Your task to perform on an android device: Open the ClevCalc app and convert 10 kilometers to meters
Image 0: 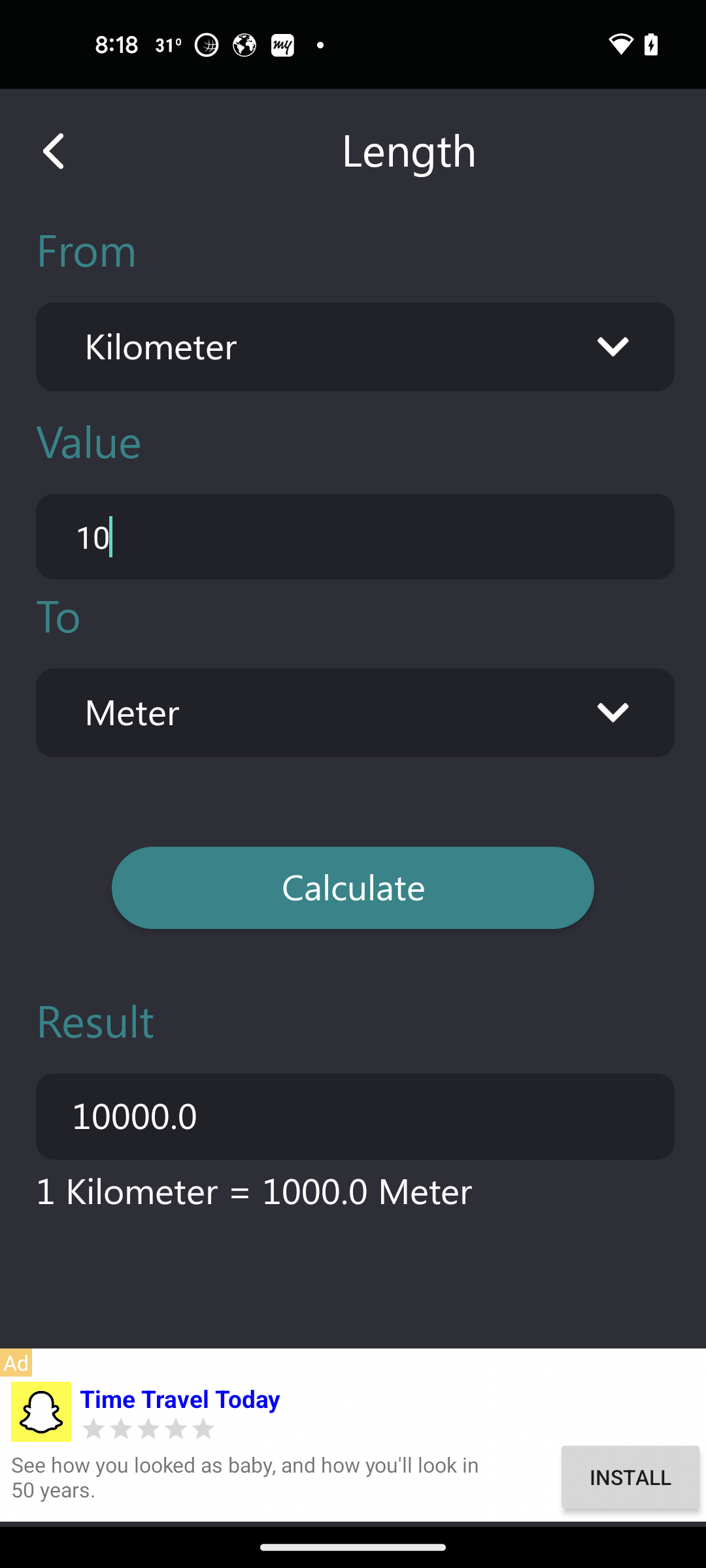
Open the ClevCalc app
Step 0: open app "ClevCalc"
Image 1: 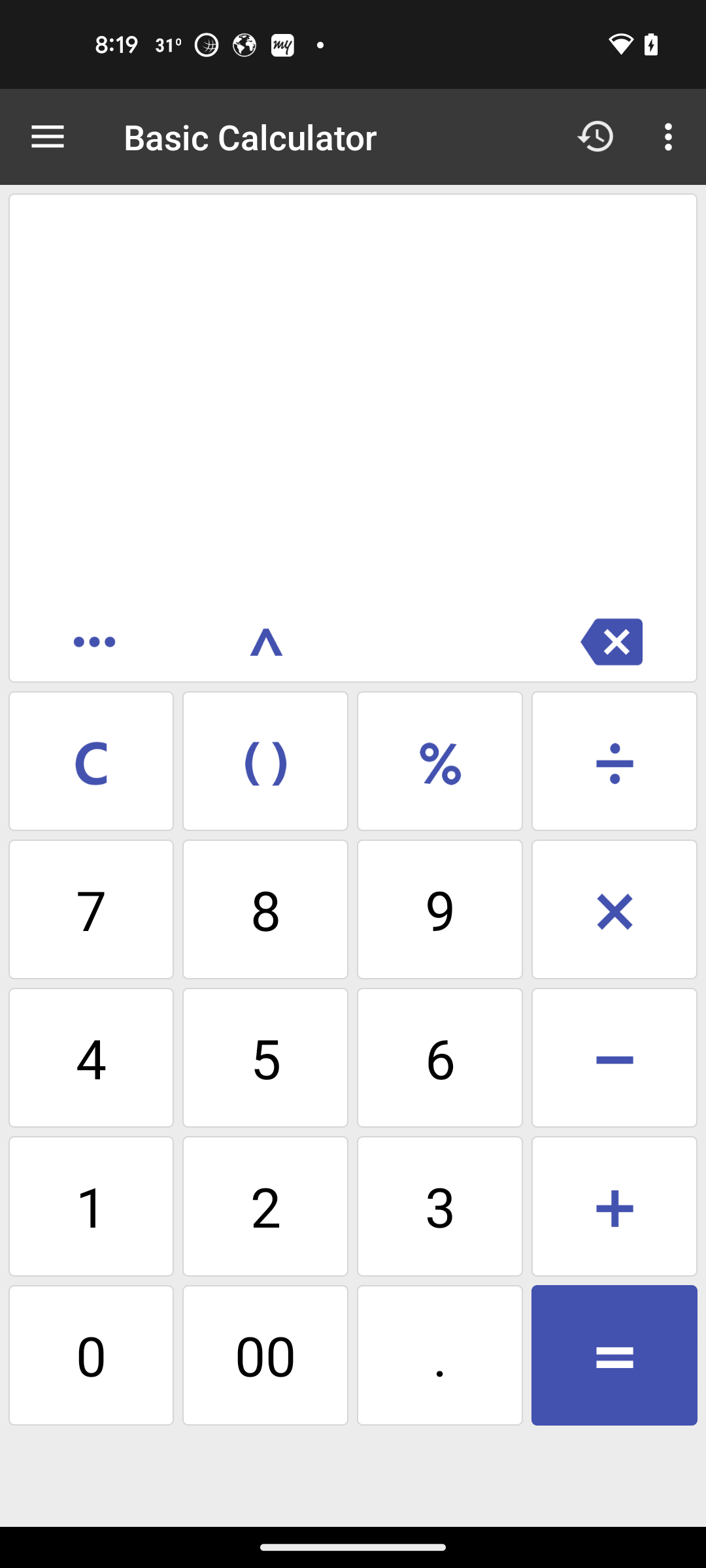
click on menu icon
Step 1: click (48, 137)
Image 2: 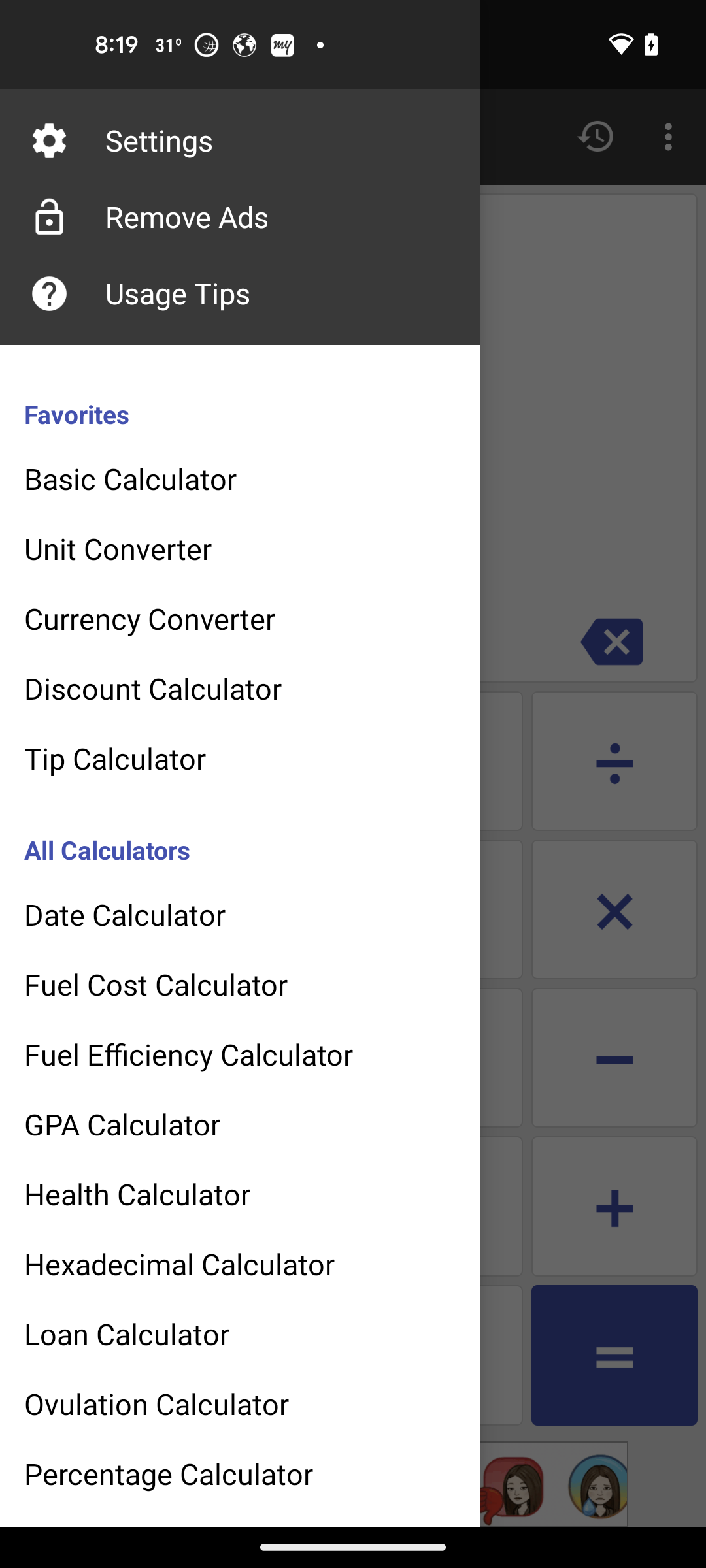
click on unit converter
Step 2: click (226, 548)
Image 3: 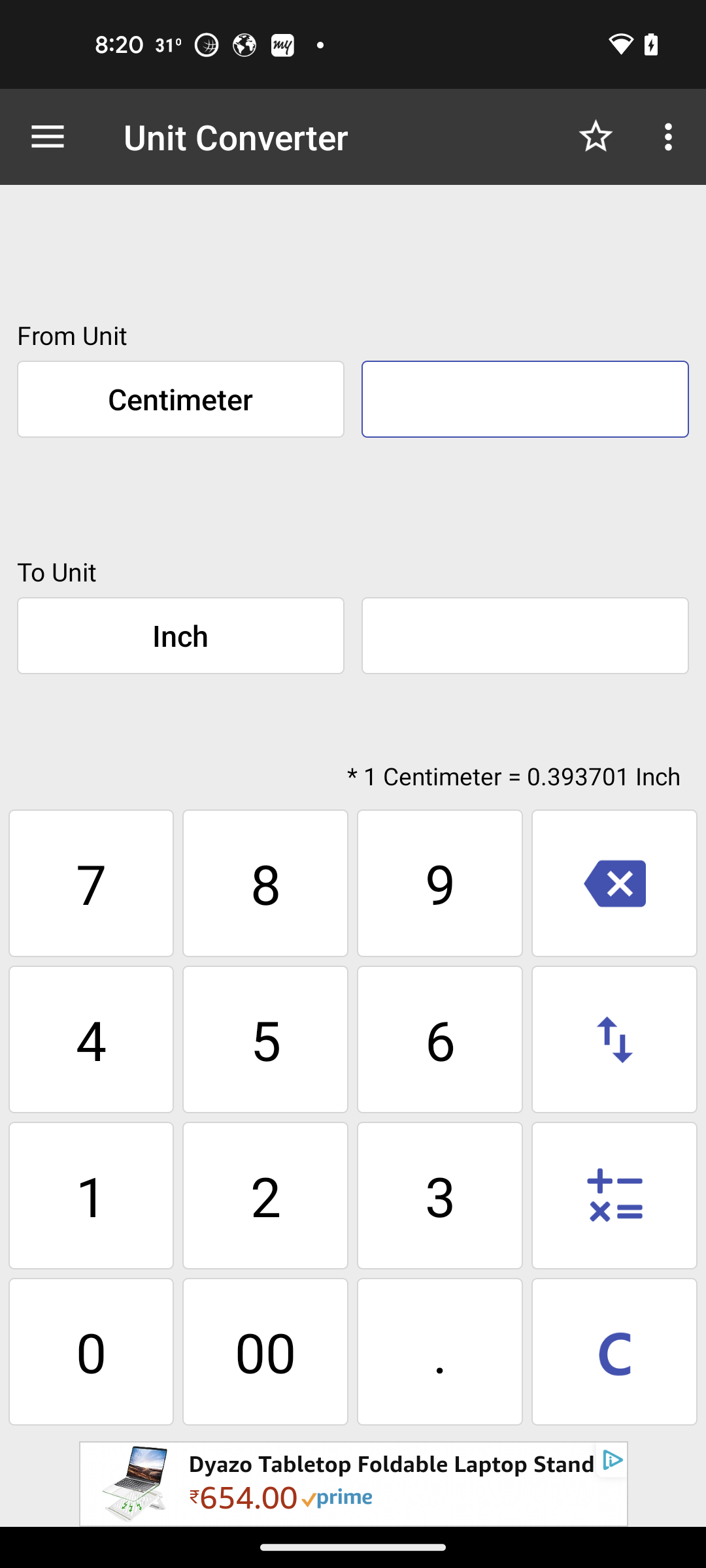
click on centimeter
Step 3: click (180, 399)
Image 4: 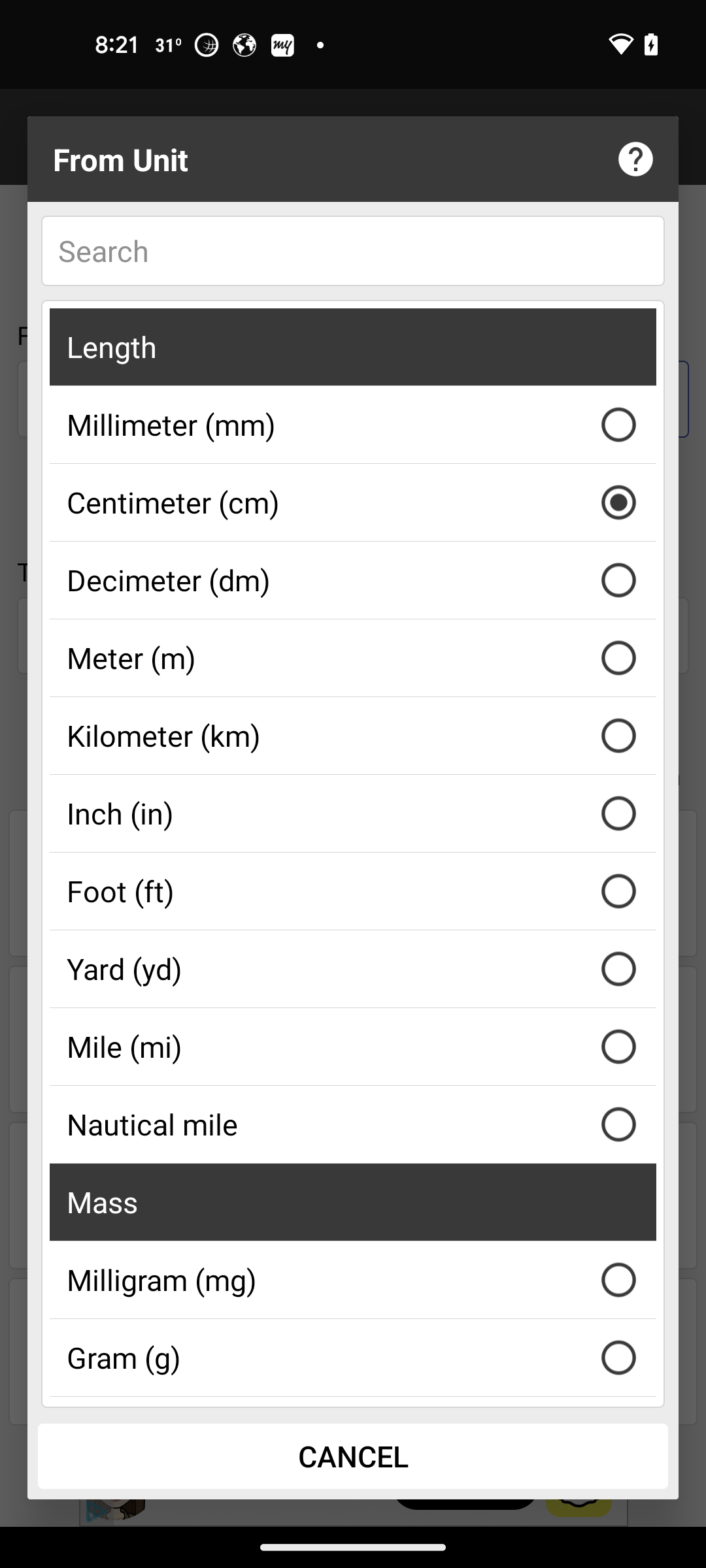
select kilometer
Step 4: click (618, 735)
Image 5: 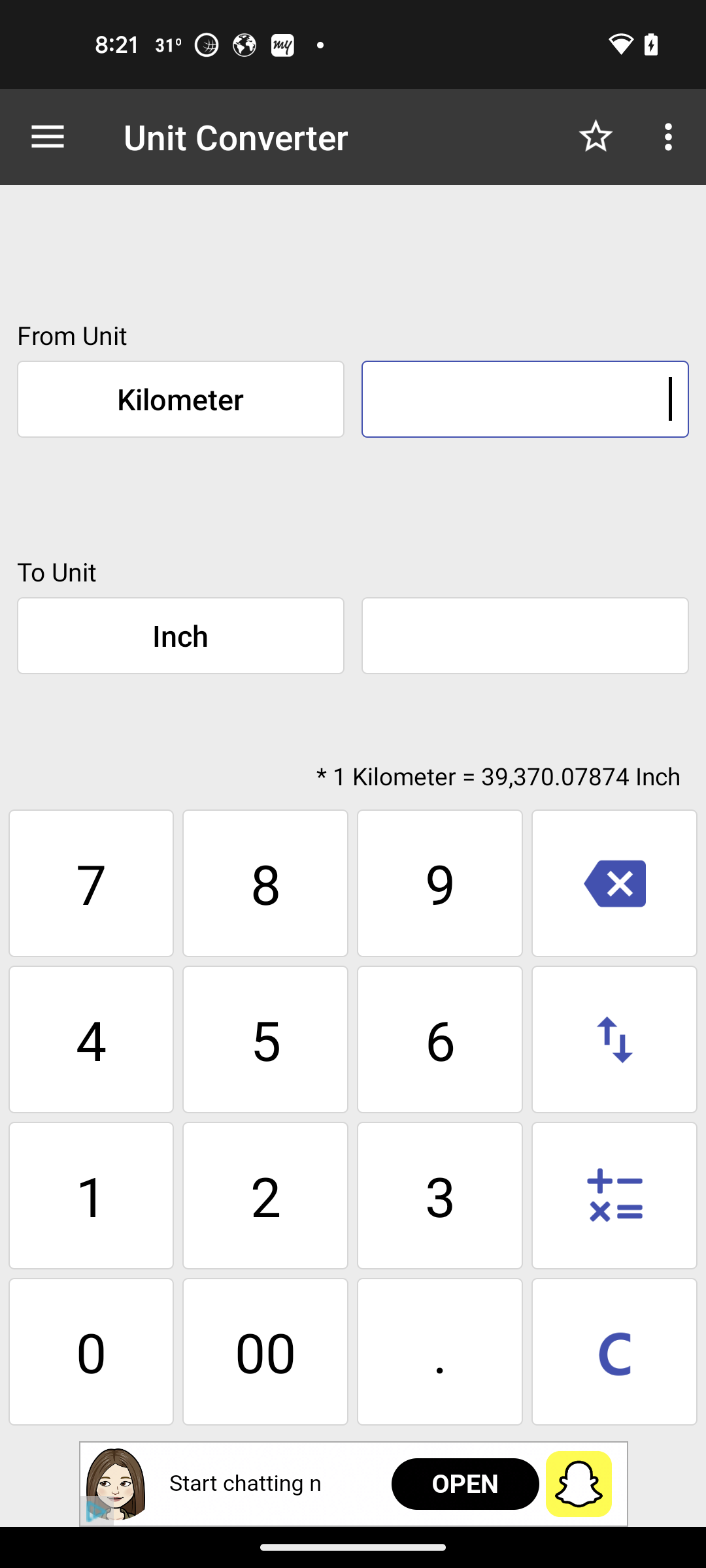
click on Inch
Step 5: click (180, 636)
Image 6: 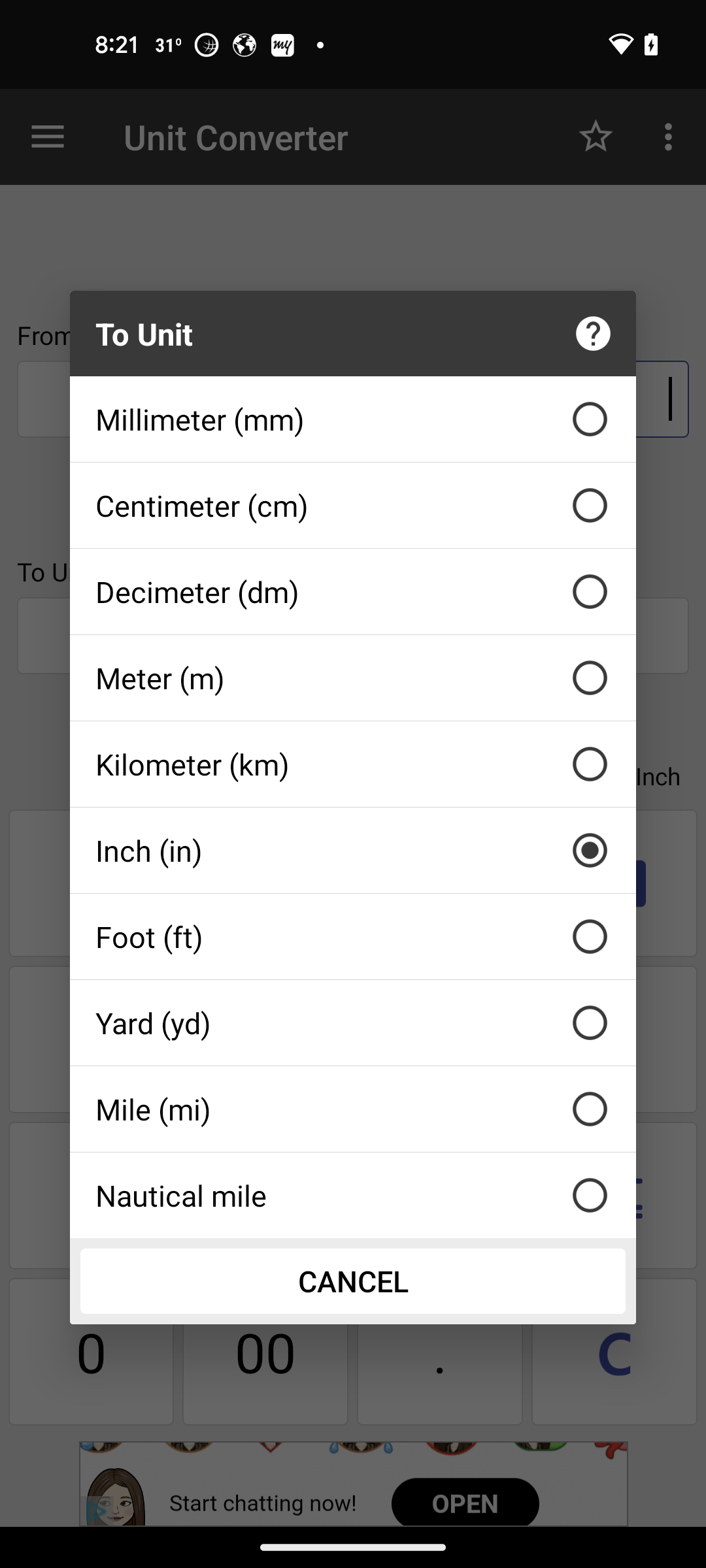
select the meter
Step 6: click (589, 678)
Image 7: 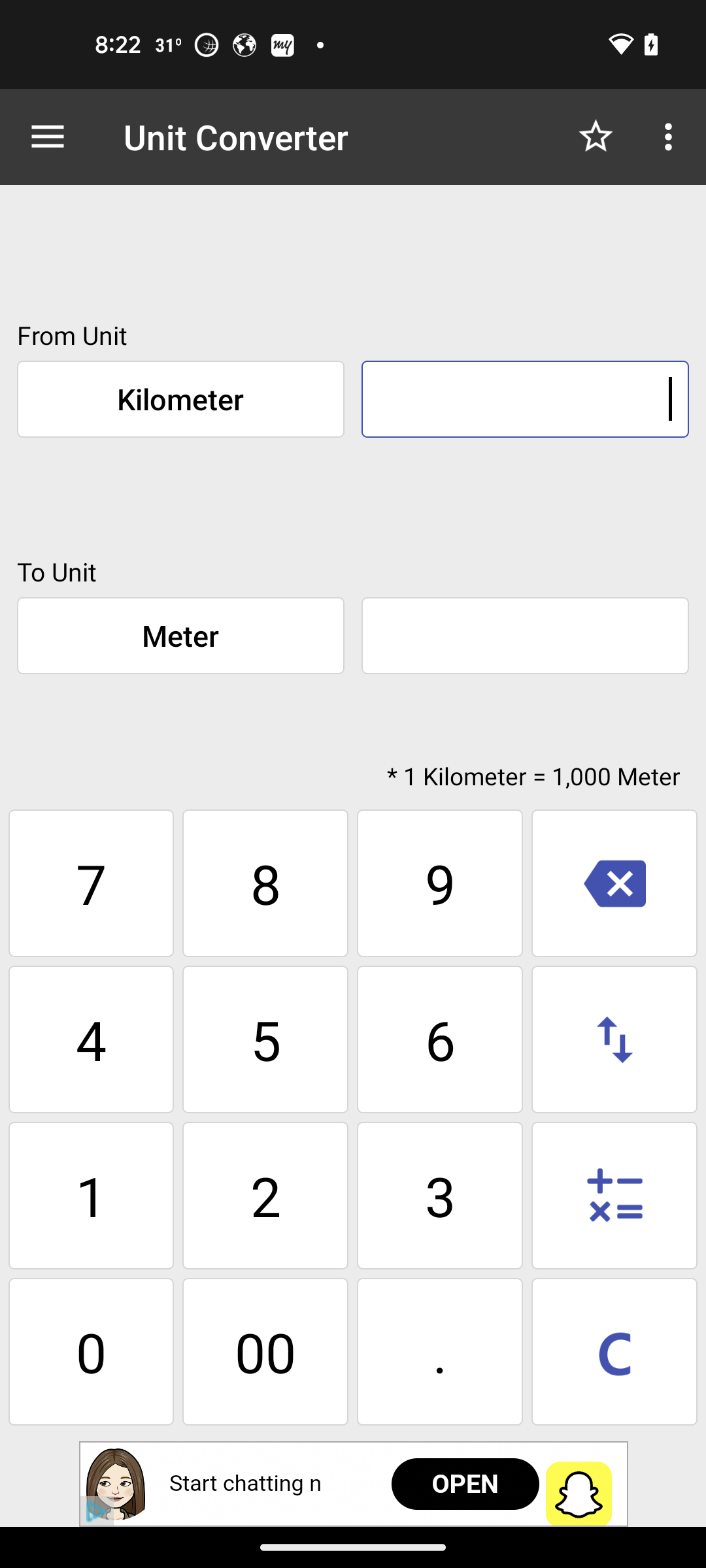
enter the kilometer value to 10
Step 7: type "10"
Image 8: 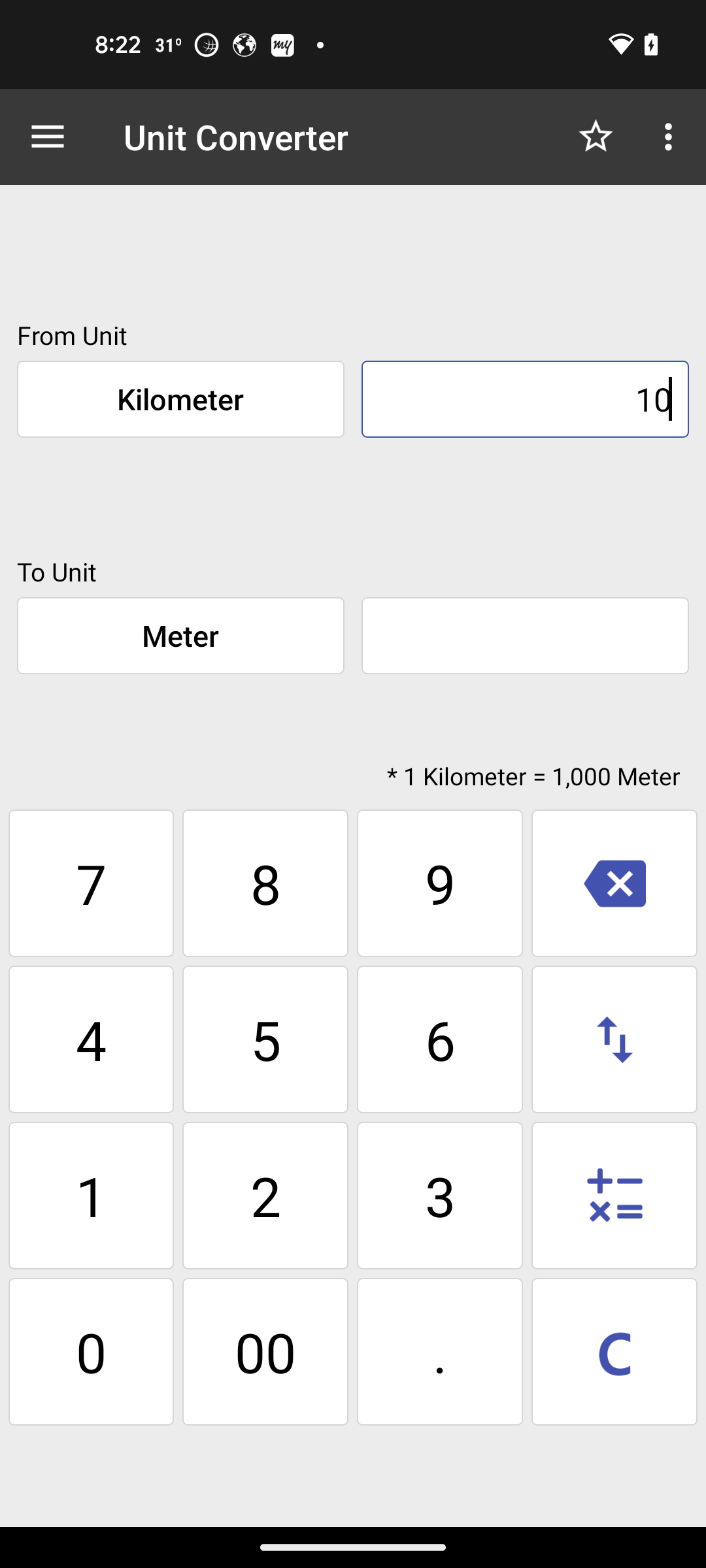
enter the kilometer value to 10
Step 8: wait